Your task to perform on an android device: View the Reviews of Aford Black & Trekking shoes for me on the Snapdeal app.
Image 0: 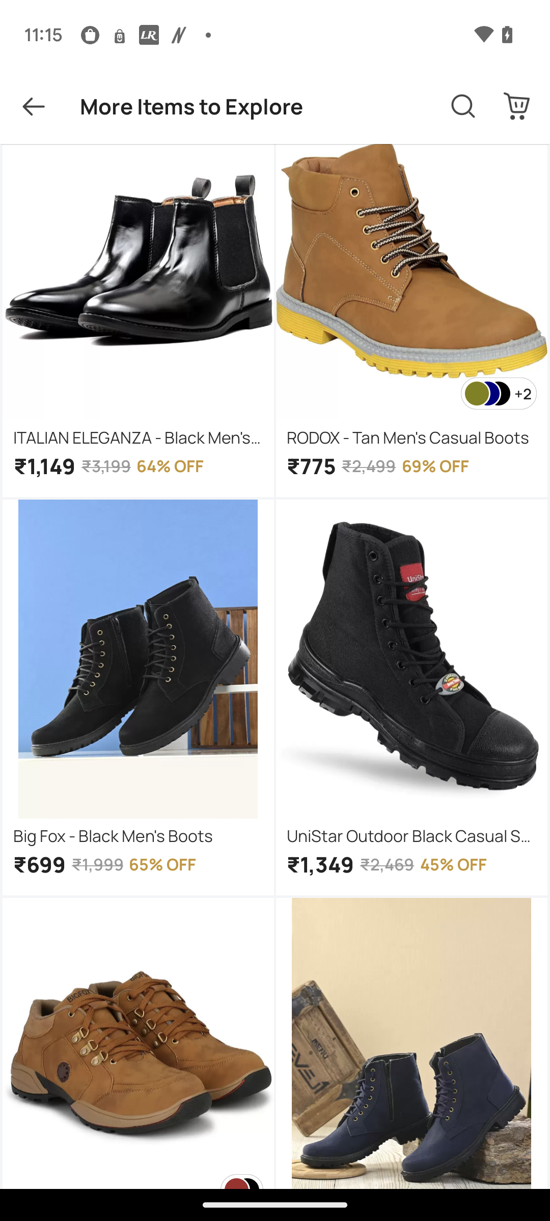
Go back to the previous page
Step 0: press back button
Image 1: 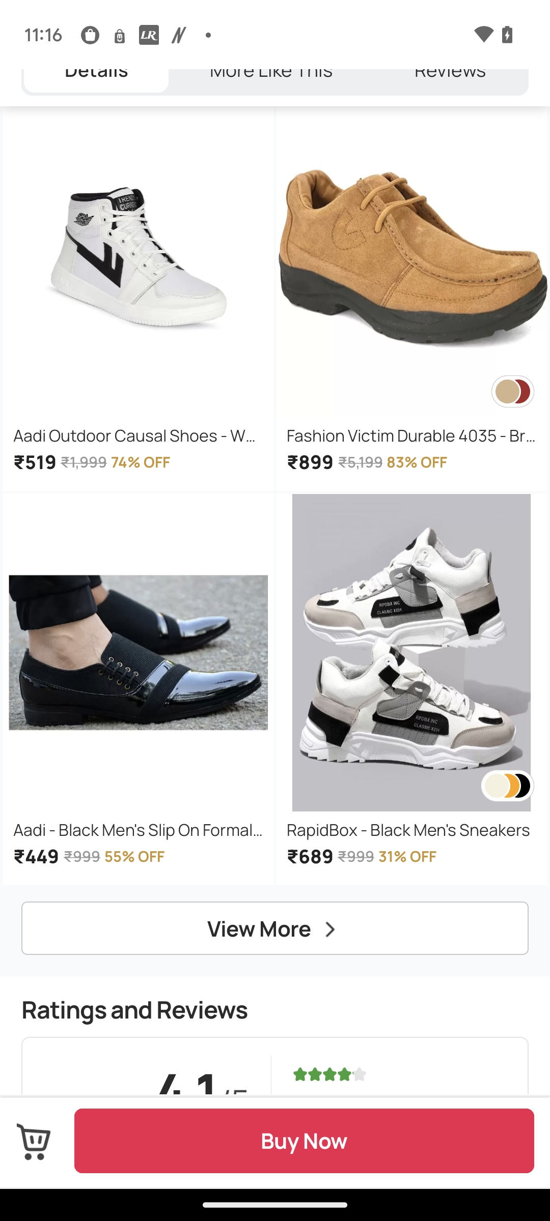
Scroll up
Step 1: scroll down